Your task to perform on an android device: Before buying any hiking equipment, I would like to read the reviews of that equipment on the REI Coop app.
Image 0: 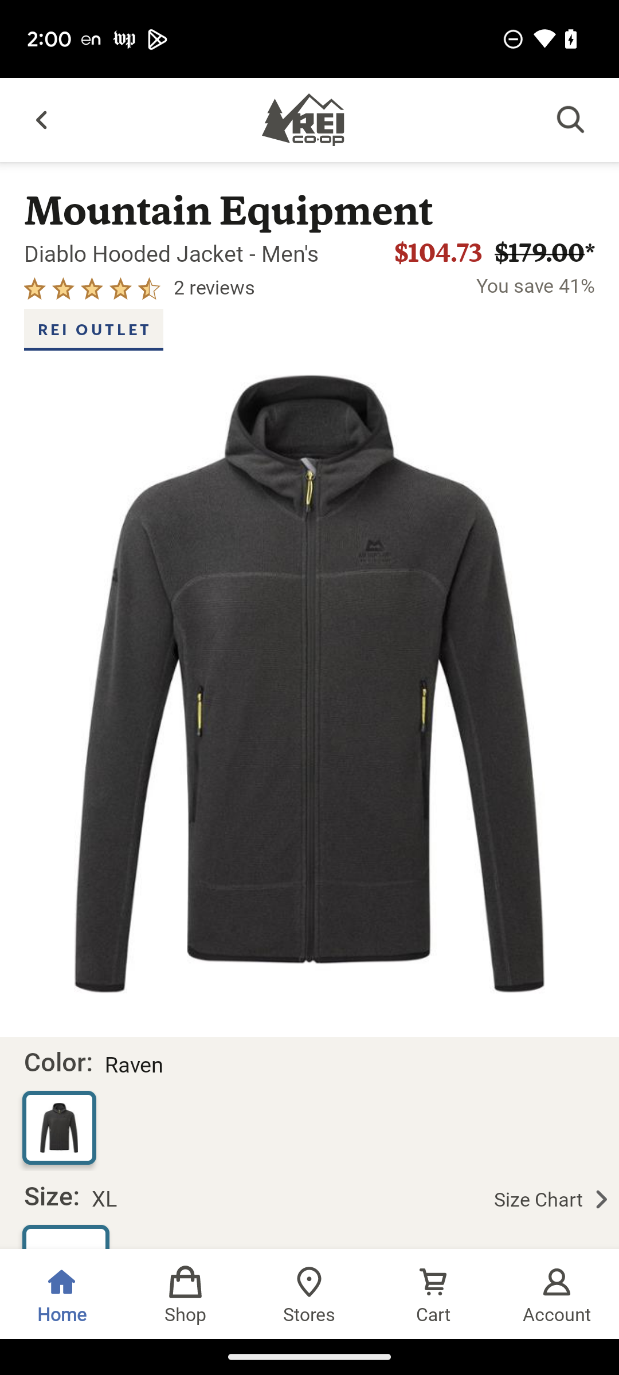
Swipe up to read reviews
Step 0: scroll down
Image 1: 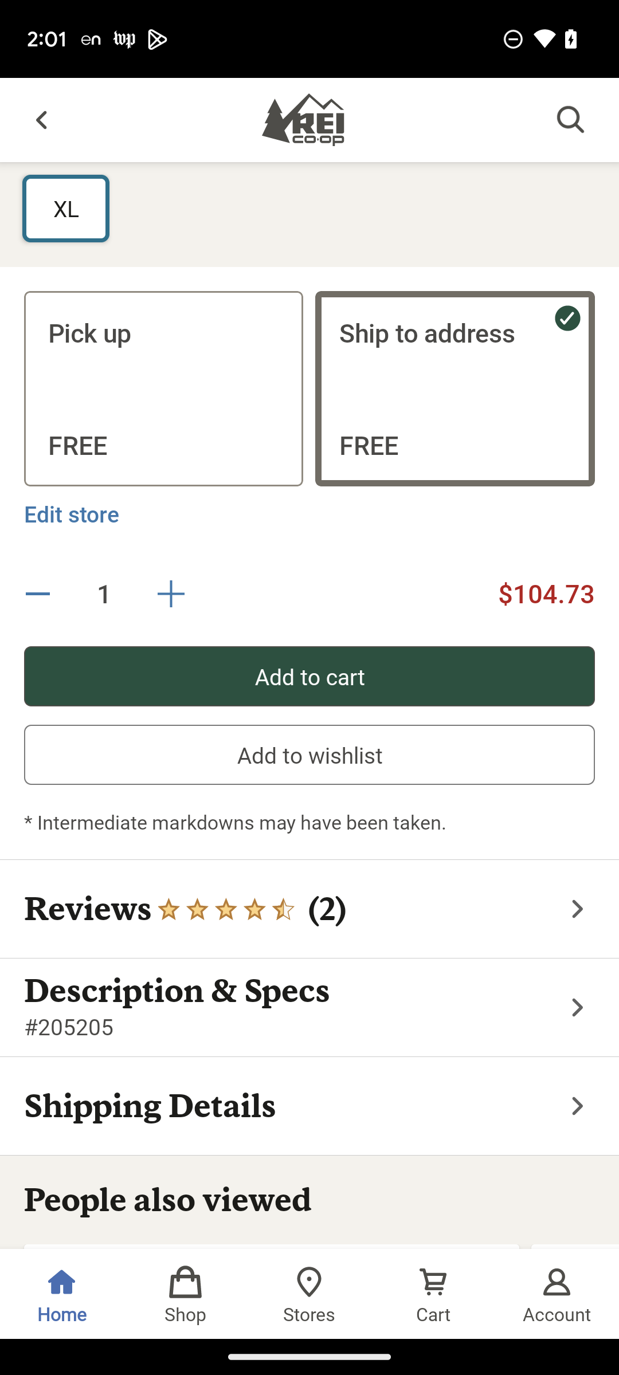
Click on reviews
Step 1: click (309, 909)